Your task to perform on an android device: Open the Bigbasket app ,go to the shopping cart and view the total cost of added items.
Image 0: 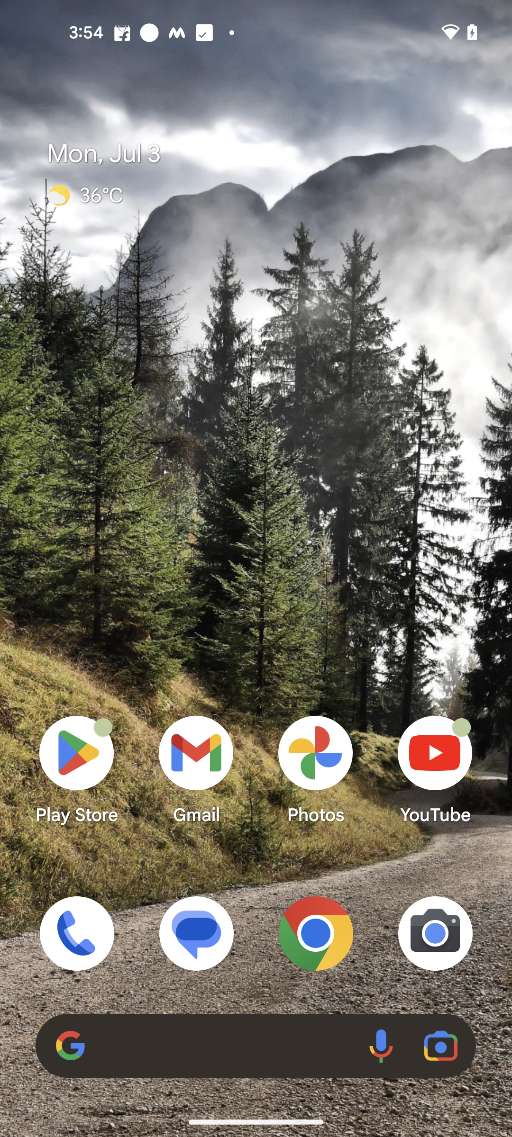
Open the bigbasket app.
Step 0: open app "bigbasket"
Image 1: 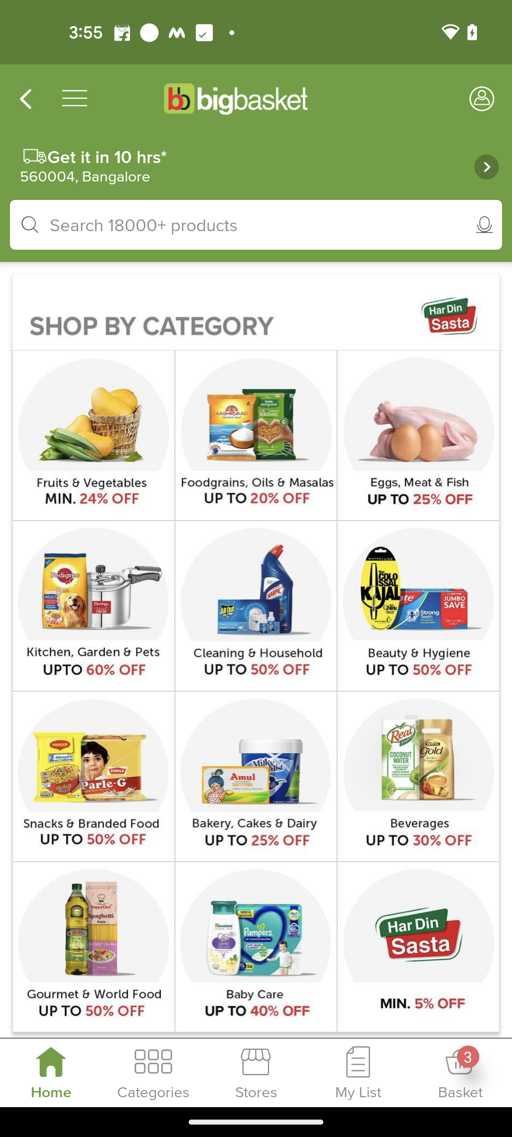
Click on the basket icon at the bottom of the screen to view the added items and total cost.
Step 1: click (482, 1069)